Your task to perform on an android device: Show me the details of any property near New York.
Image 0: 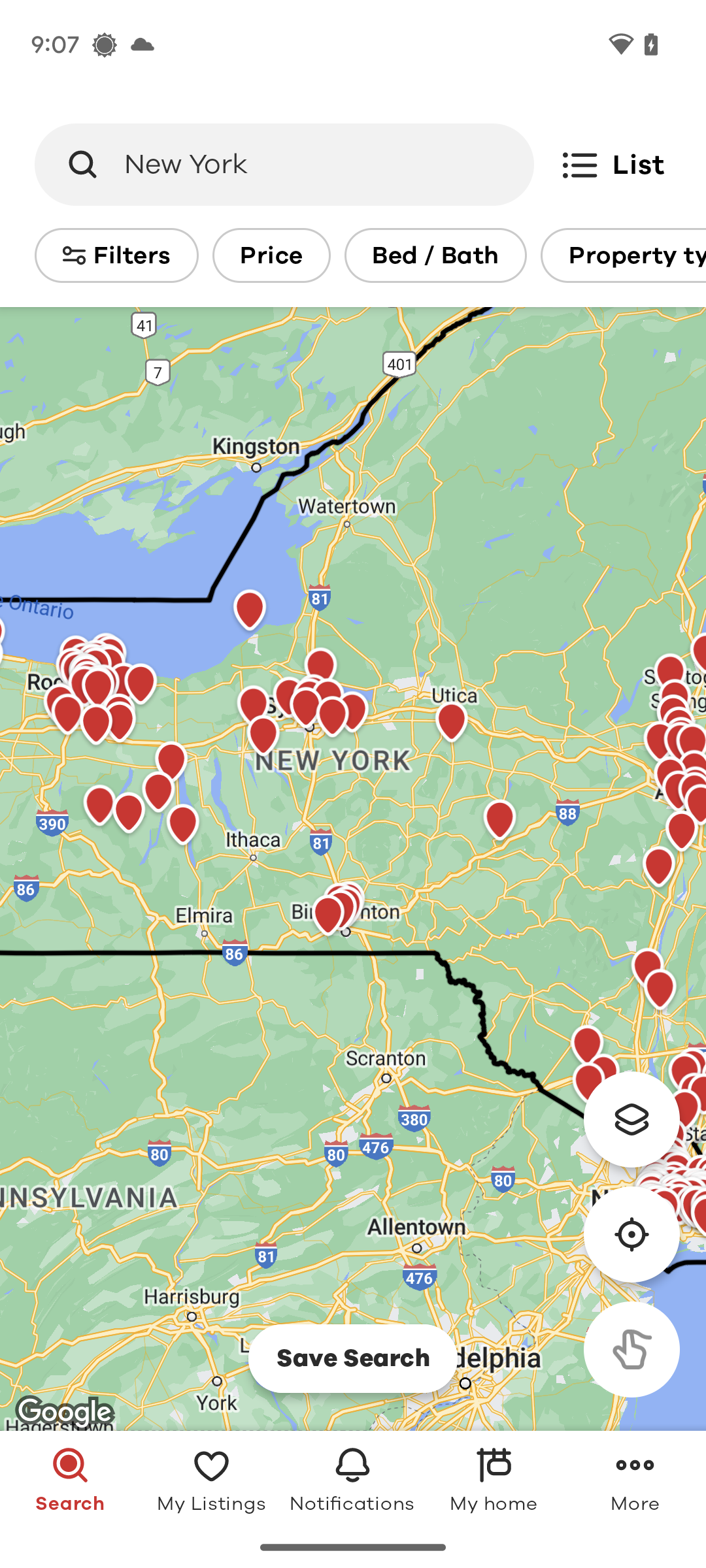
Click on the List icon at the top of the screen.
Step 0: click (616, 164)
Image 1: 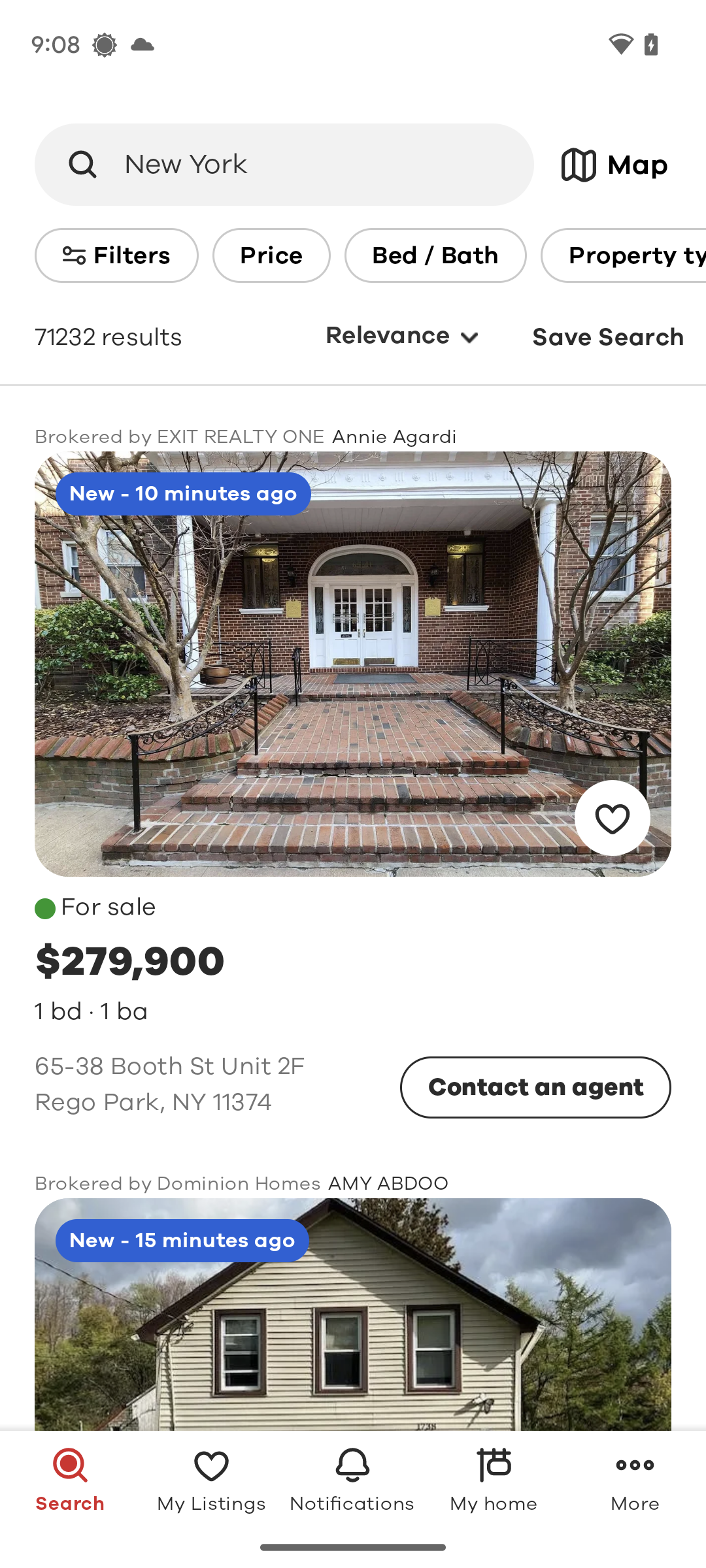
Click on the List icon at the top of the screen.
Step 1: wait
Image 2: 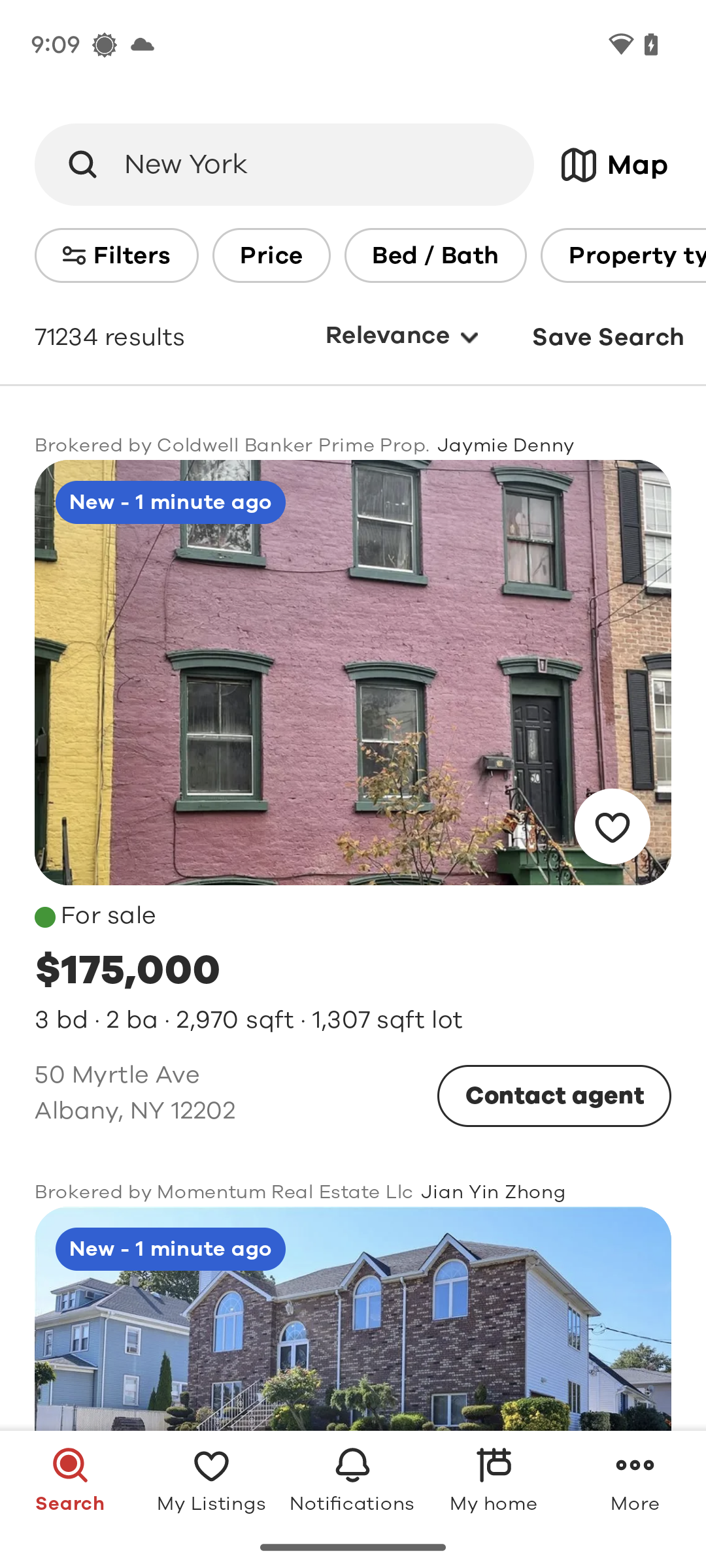
Click on the first search result.
Step 2: click (353, 672)
Image 3: 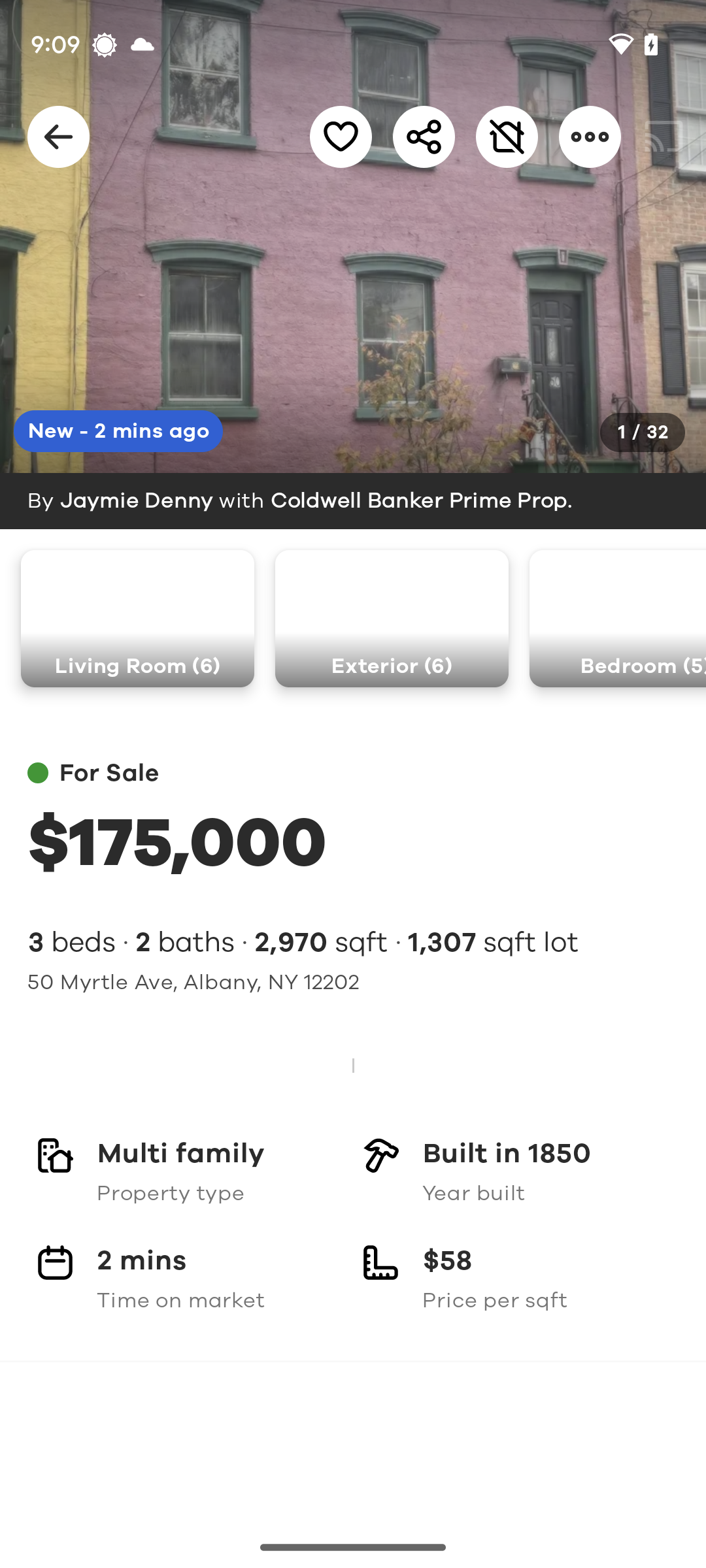
Scroll up to view details.
Step 3: scroll down
Image 4: 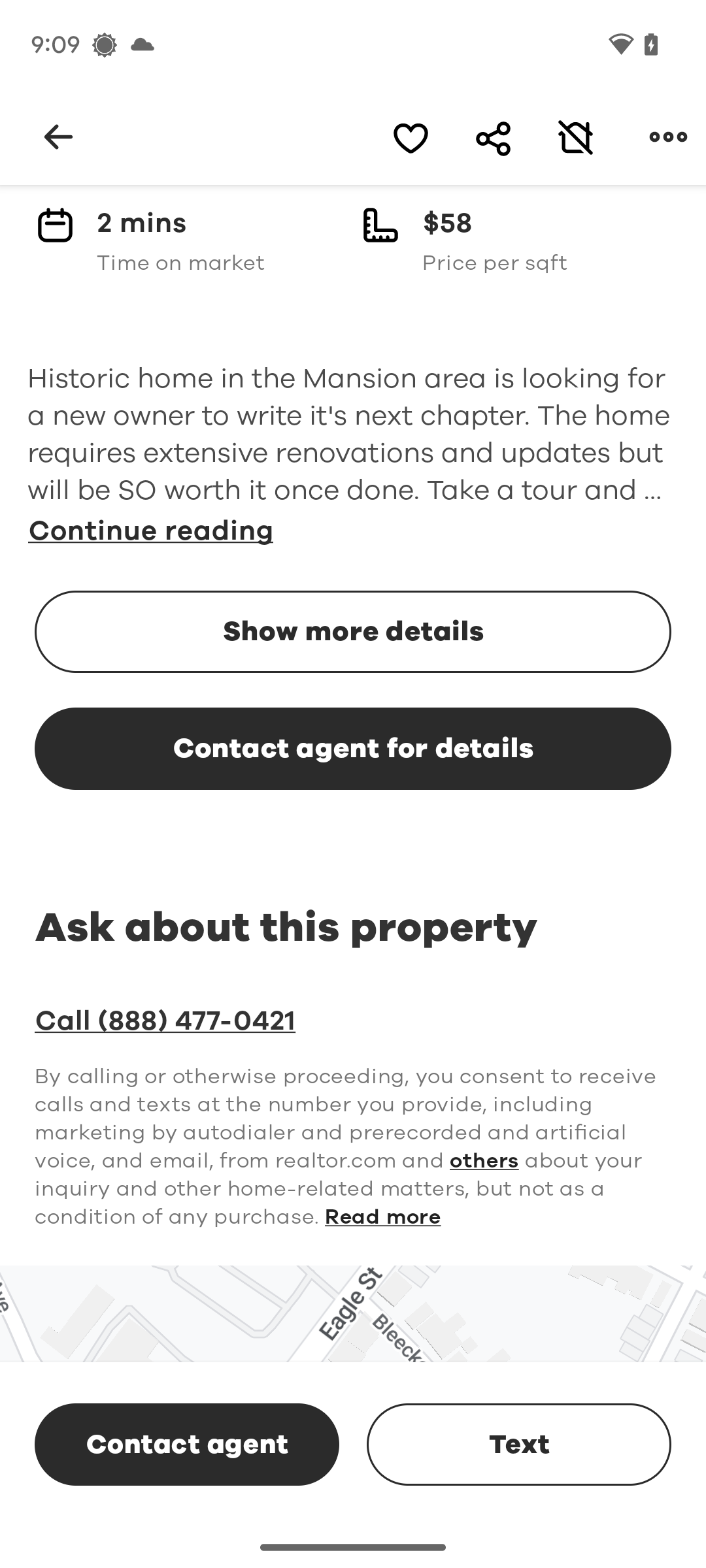
Scroll up to view details.
Step 4: scroll down
Image 5: 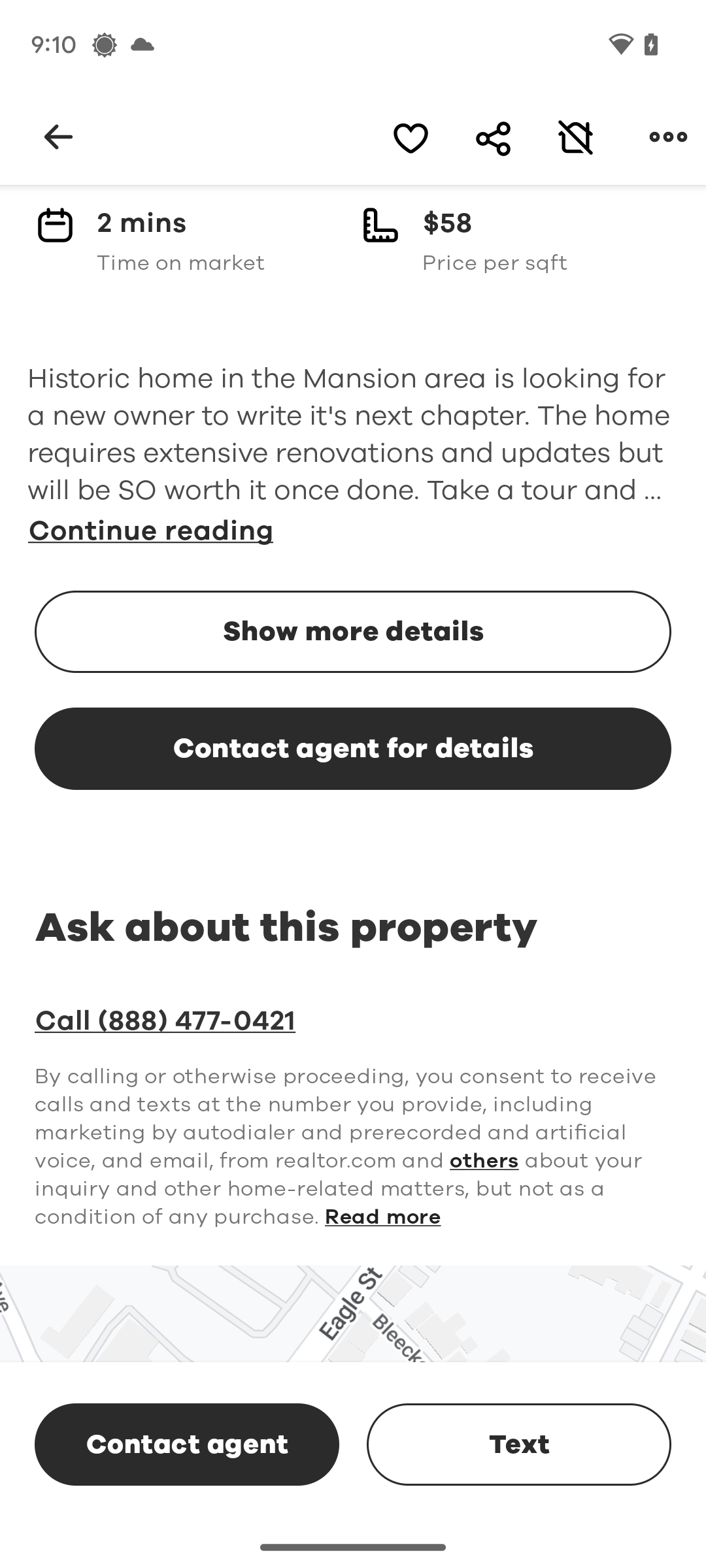
Scroll up to view details.
Step 5: scroll down
Image 6: 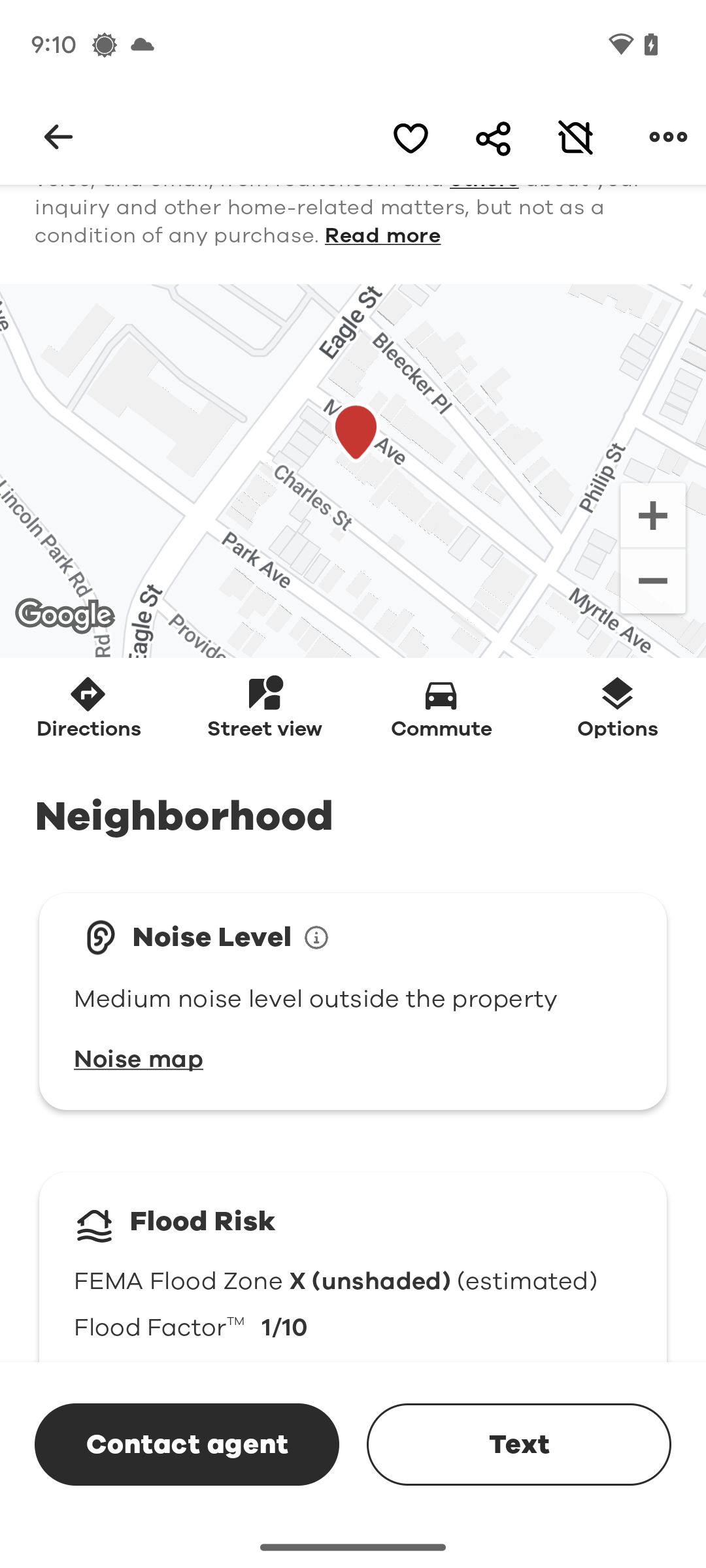
Scroll up to view details.
Step 6: scroll down
Image 7: 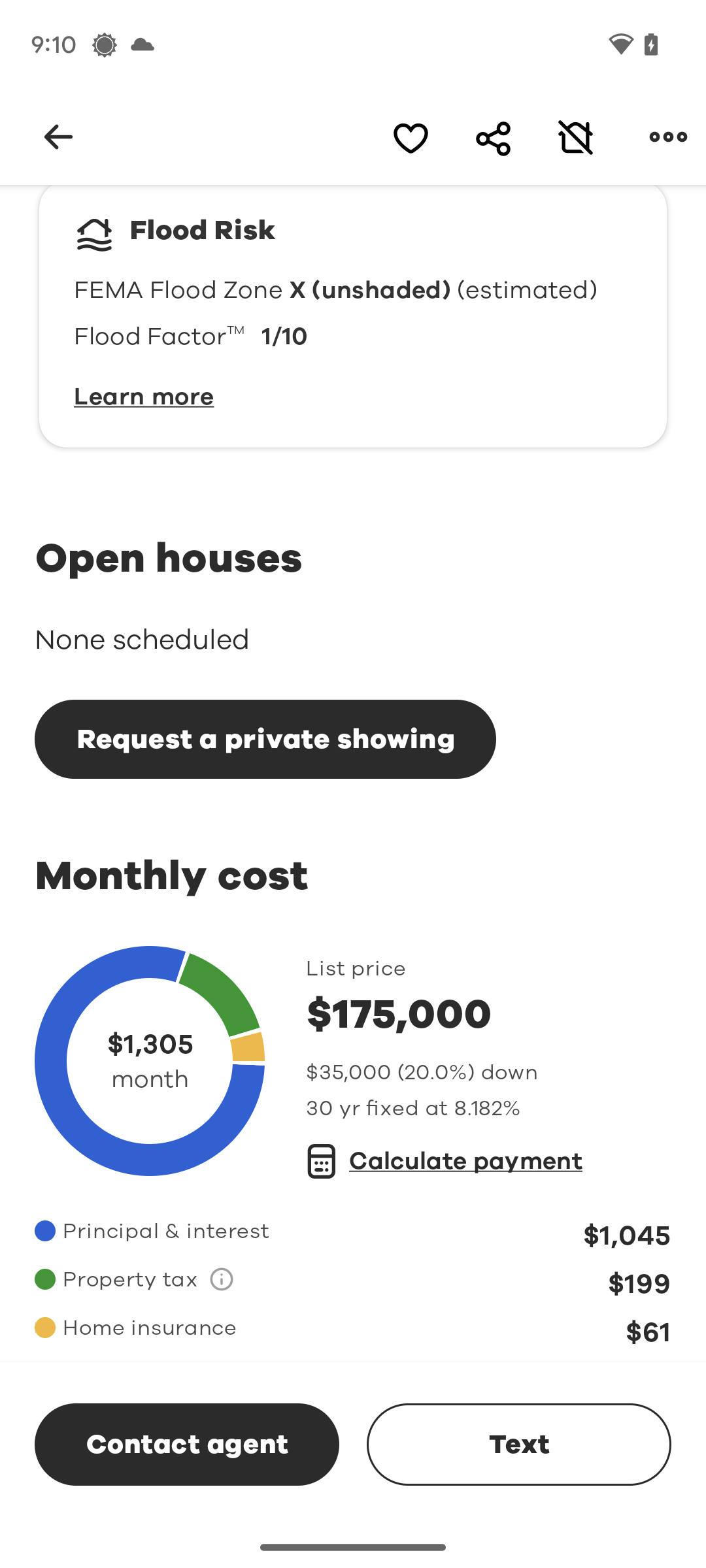
Scroll up to view details.
Step 7: scroll down
Image 8: 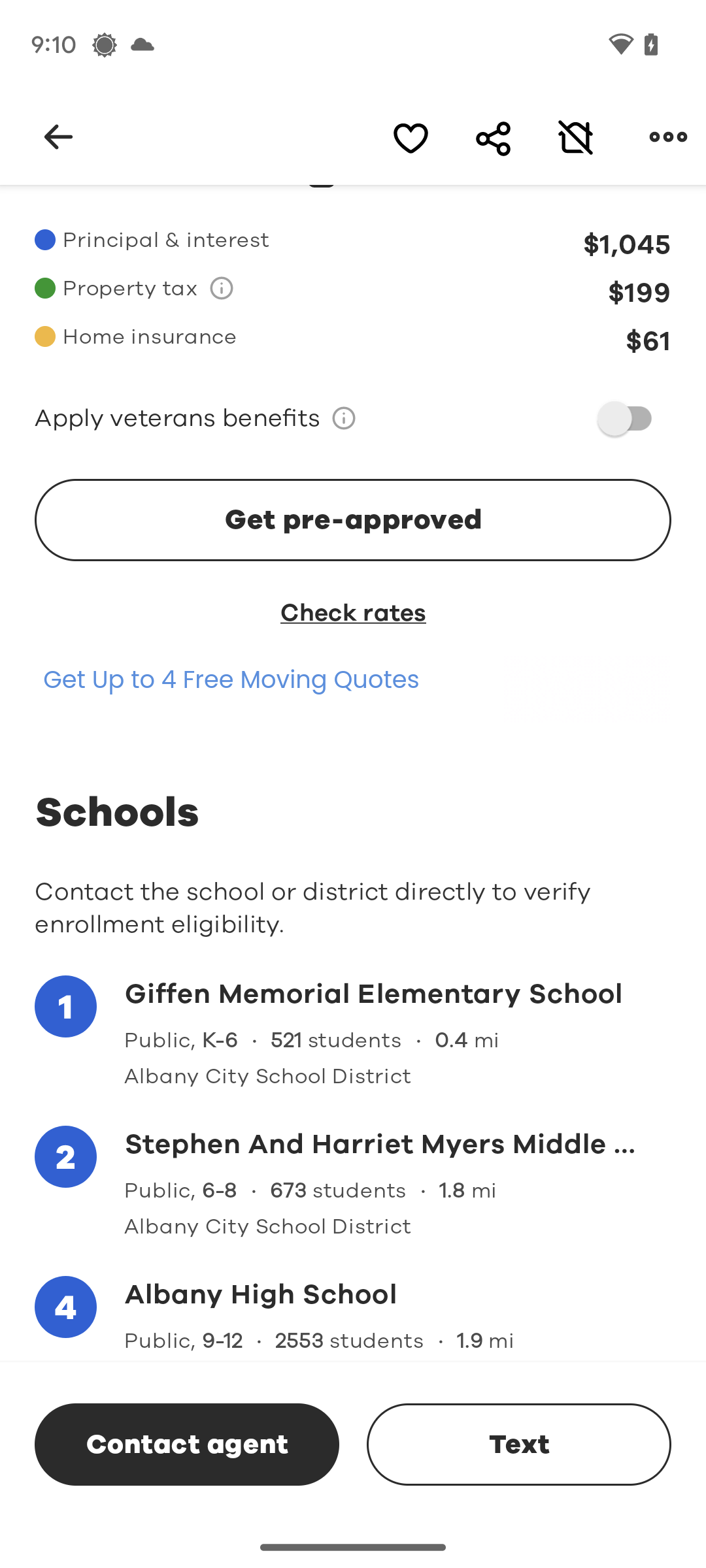
Scroll up to view details.
Step 8: scroll down
Image 9: 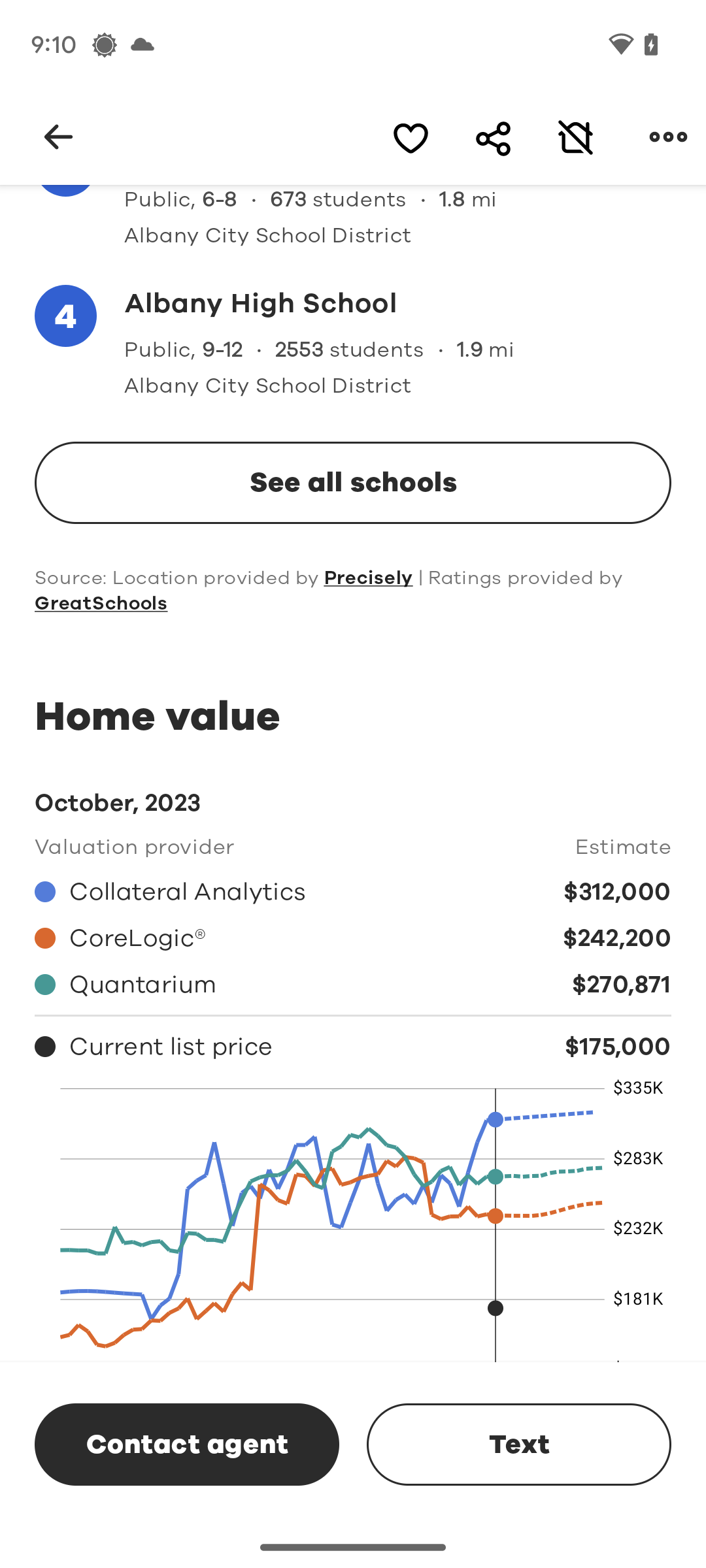
Scroll up to view details.
Step 9: scroll down